Your task to perform on an android device: Open the password file in the TeraBox app.
Image 0: 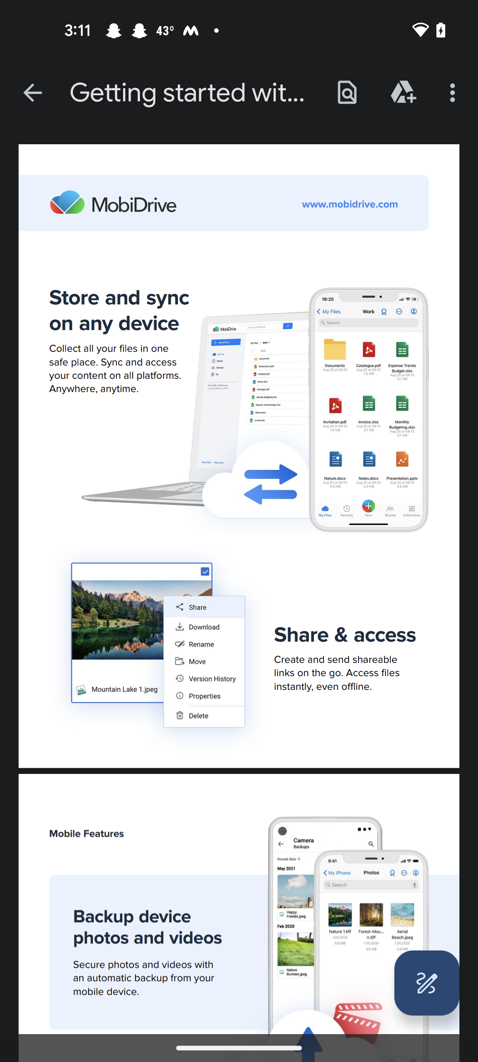
open terabox app
Step 0: open app "TeraBox"
Image 1: 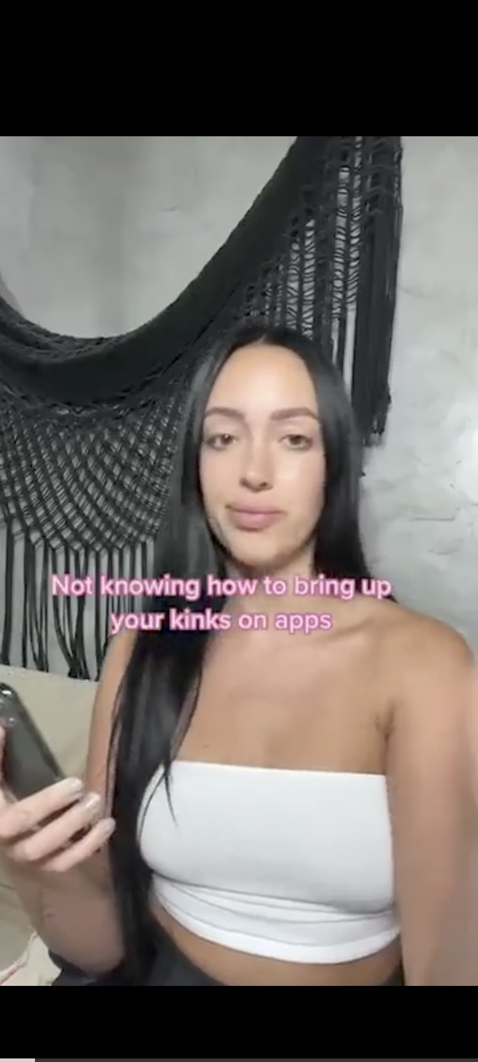
open terabox app
Step 1: wait
Image 2: 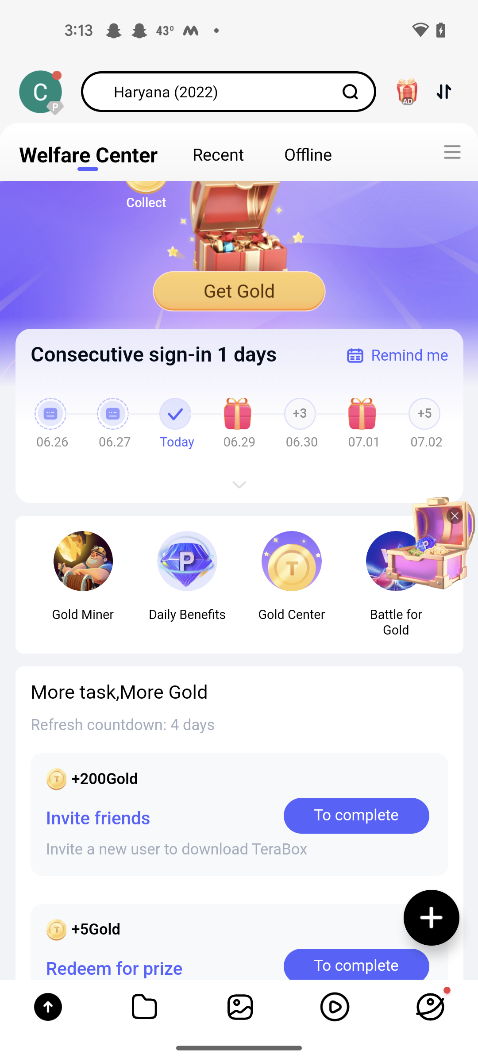
Click on the file tab
Step 2: click (143, 1007)
Image 3: 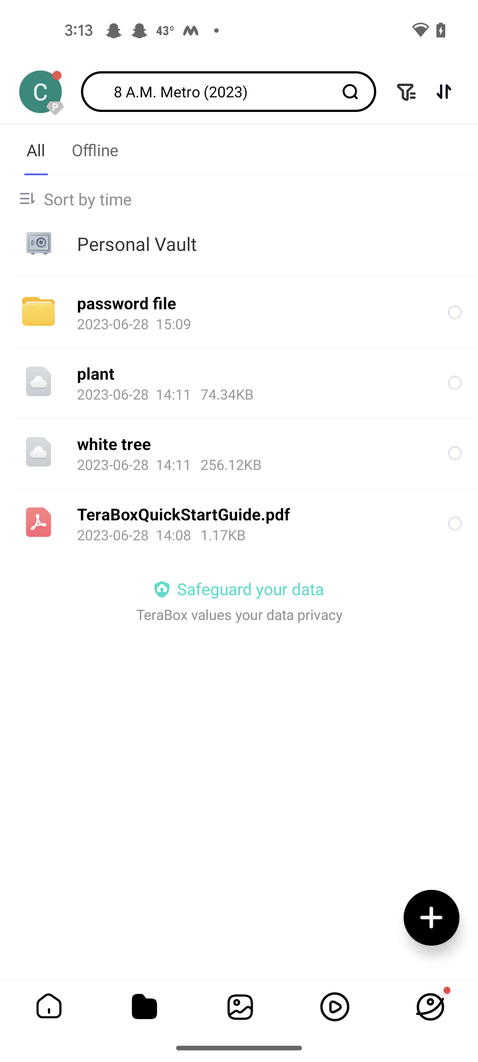
Click on the search bar 
Step 3: click (181, 91)
Image 4: 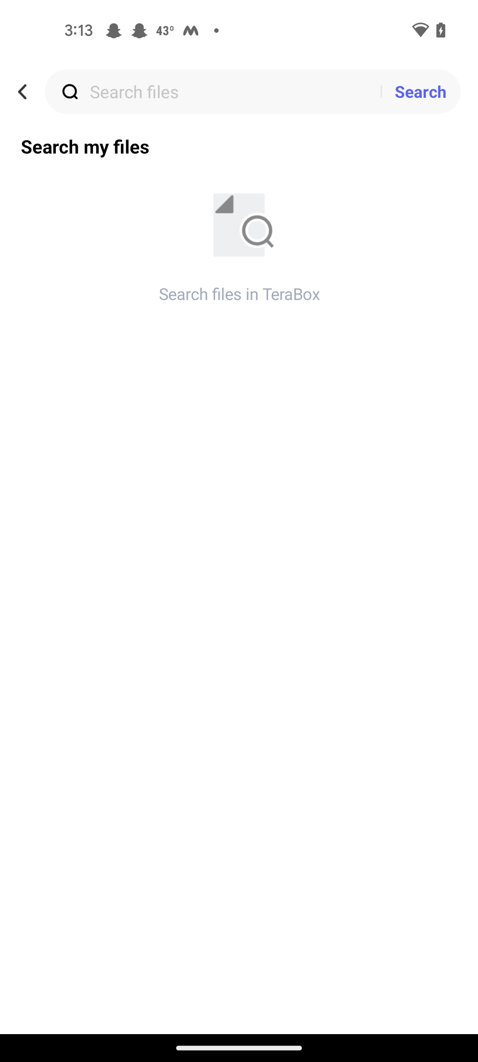
enter as password file 
Step 4: type " password file"
Image 5: 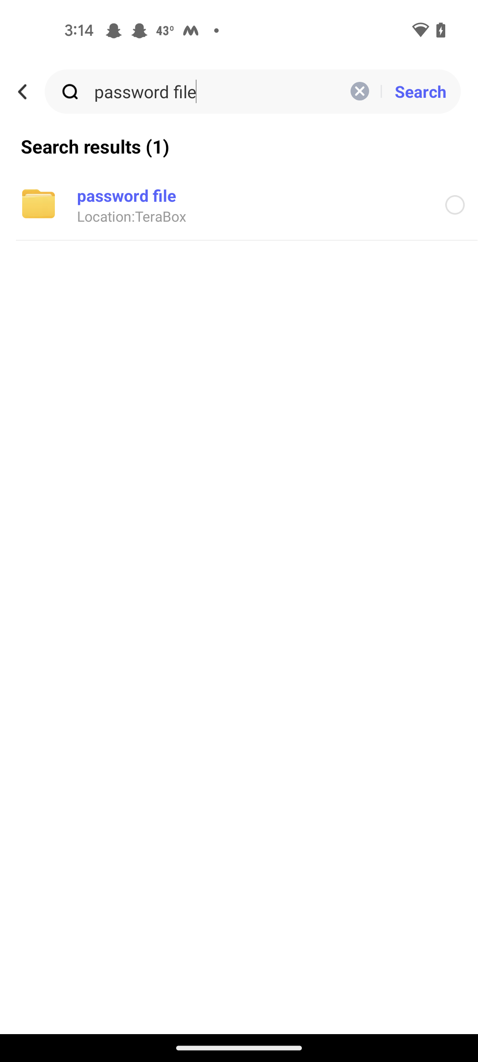
open the password file 
Step 5: click (254, 188)